Your task to perform on an android device: Open the Google Tasks app and sort the tasks by due date.
Image 0: 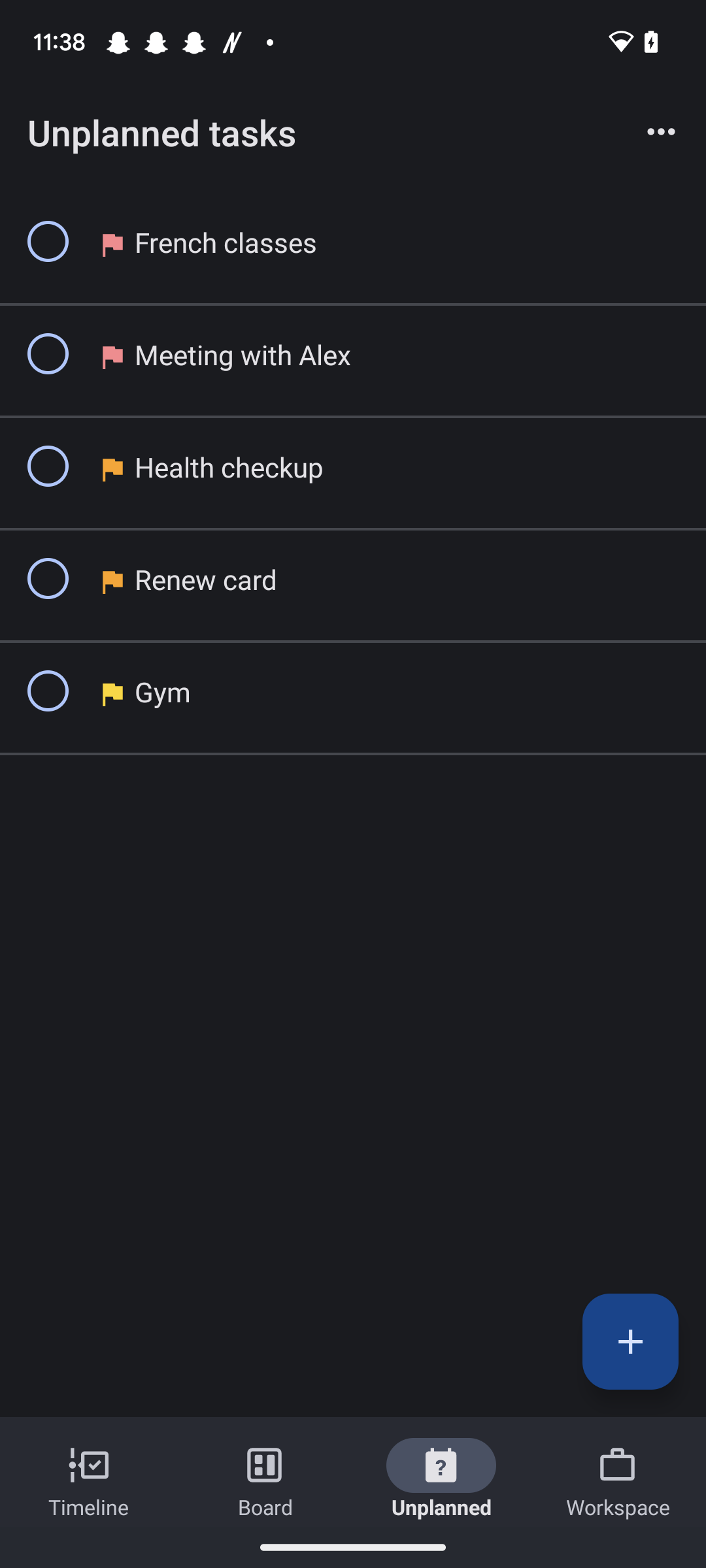
Open the Google Tasks app
Step 0: open app "Tasks"
Image 1: 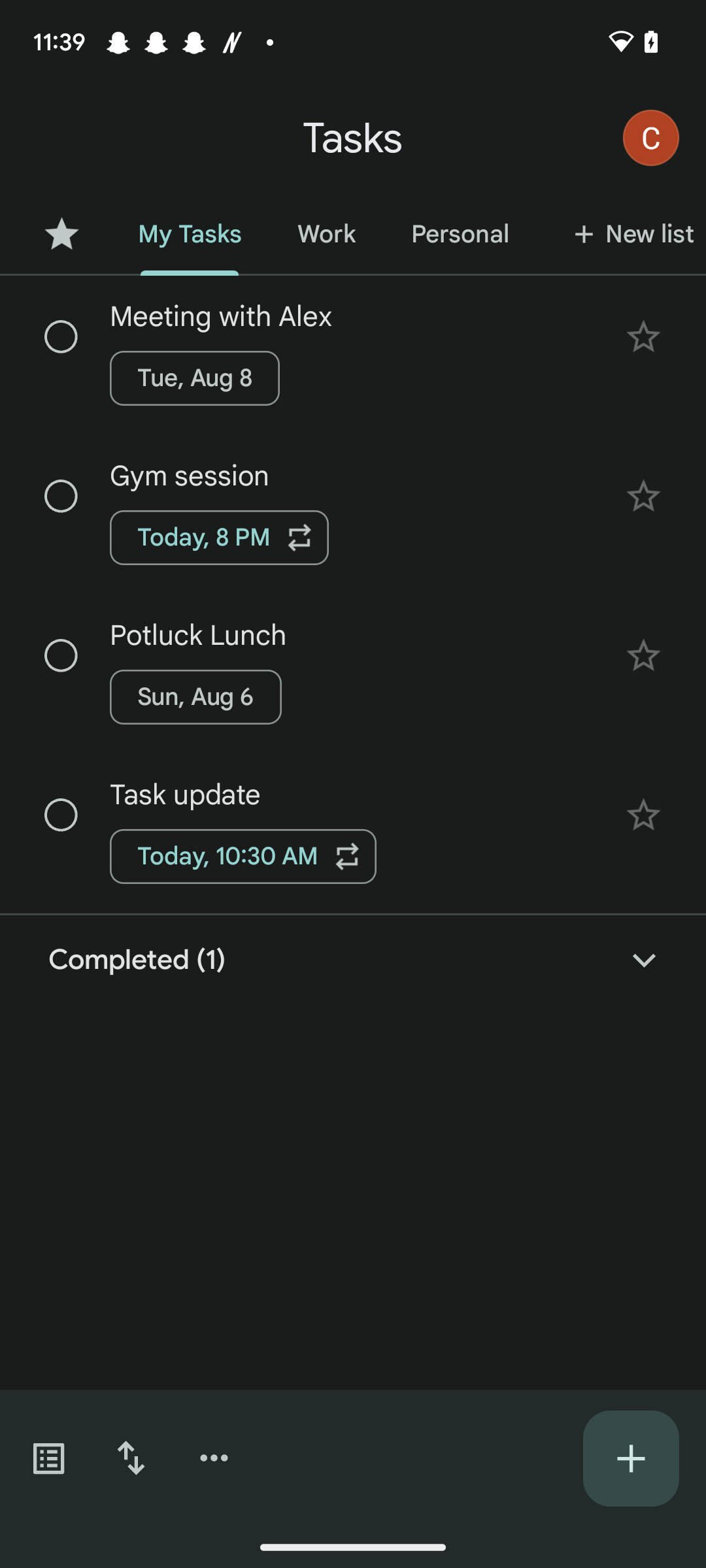
Click on the sort icon at the bottom of the screen
Step 1: click (131, 1458)
Image 2: 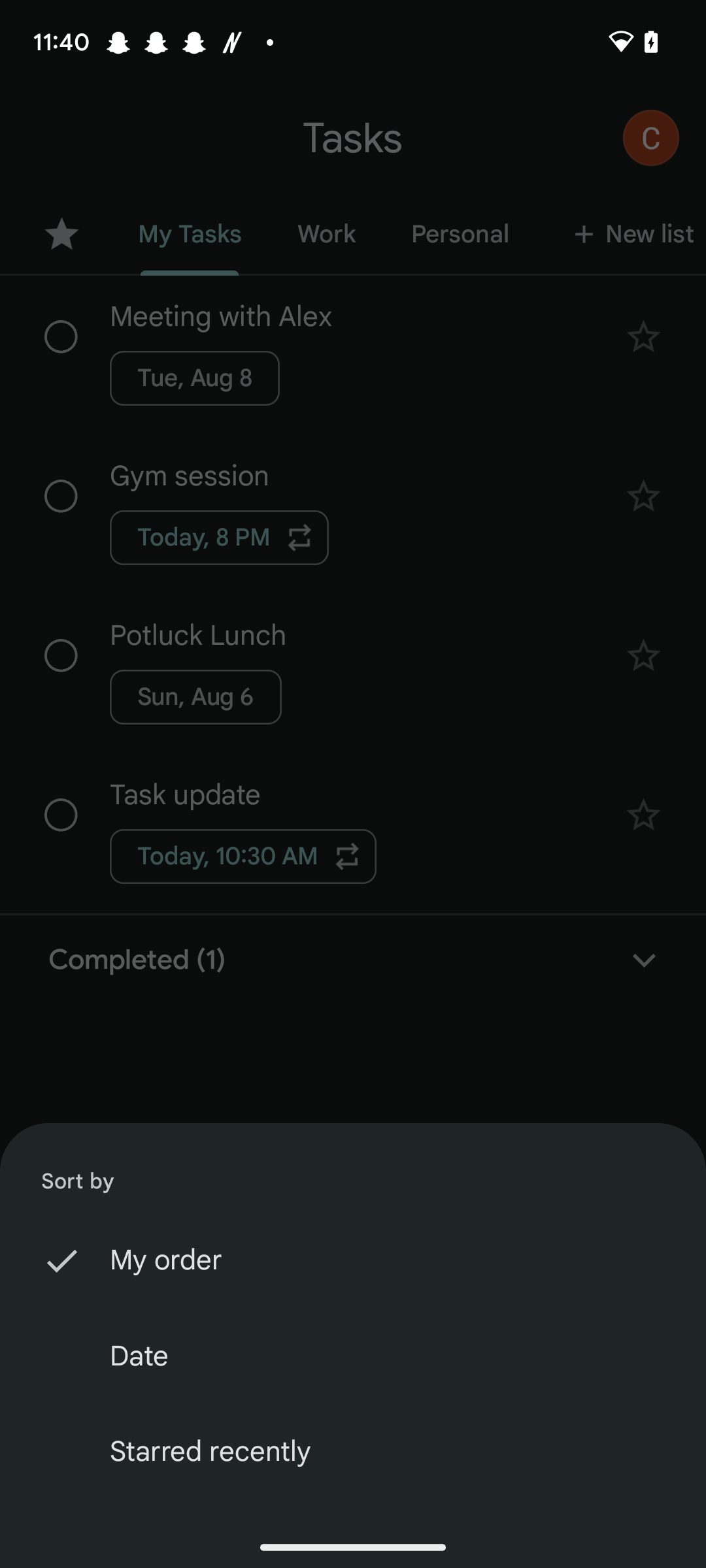
Click on the date option
Step 2: click (387, 1356)